Your task to perform on an android device: I want to adjust the font size to at least 2 scales because the present font size is difficult to read.
Image 1: 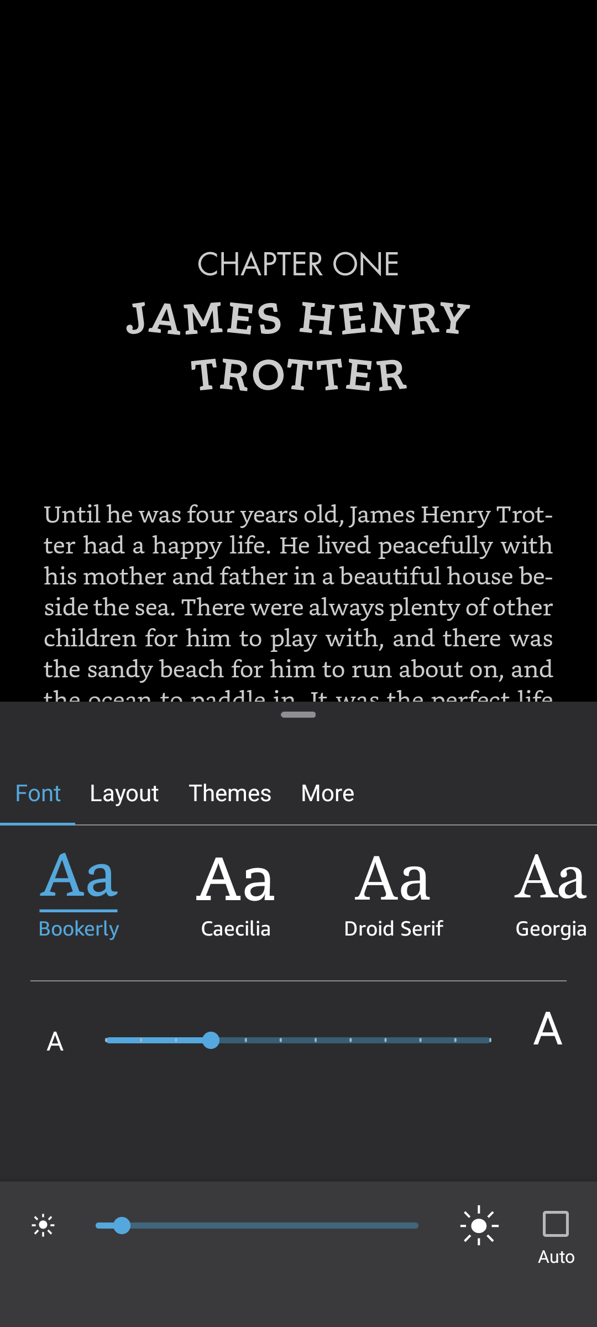
Swipe towards the right direction to increase the font size
Step 1: scroll left